Your task to perform on an android device: There is something missing in the Increase Productivity document and I want to add my favorite motivational quote in this document, so edit this document and add this quote "The only thing that is constant is change" in the Word app.
Image 0: 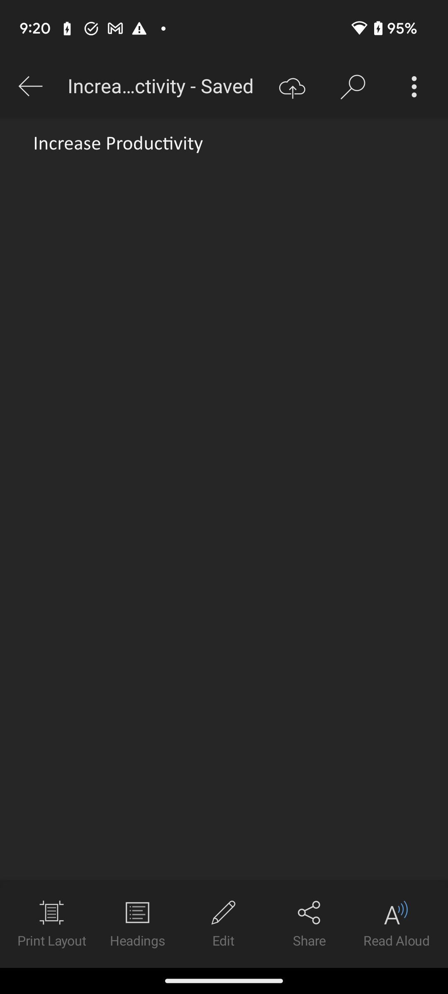
Click on the Edit tab at the bottom of the screen to edit this document.
Step 0: click (223, 924)
Image 1: 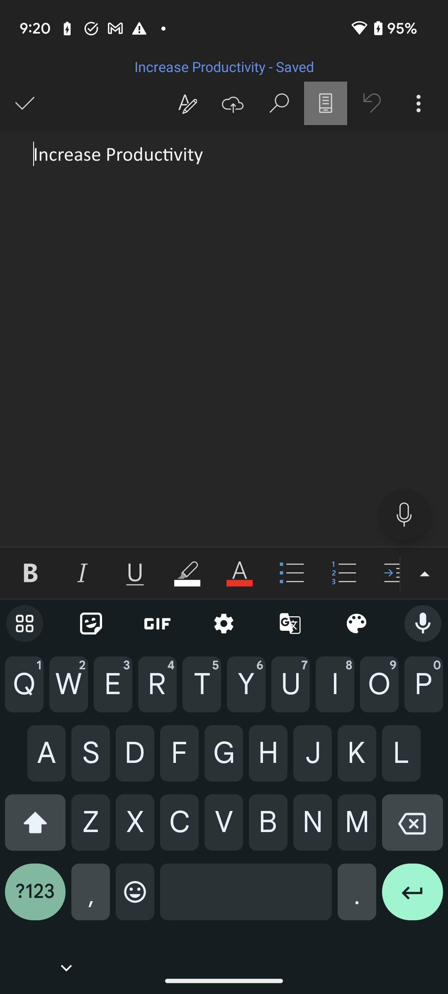
Click on the end of the word to start a new line in this document.
Step 1: click (226, 157)
Image 2: 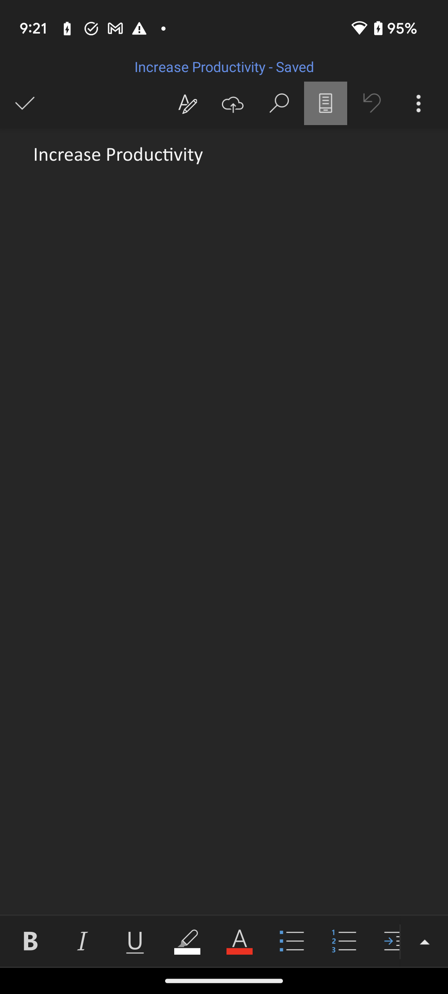
Click on the end of the word to start a new line in this document.
Step 2: click (226, 157)
Image 3: 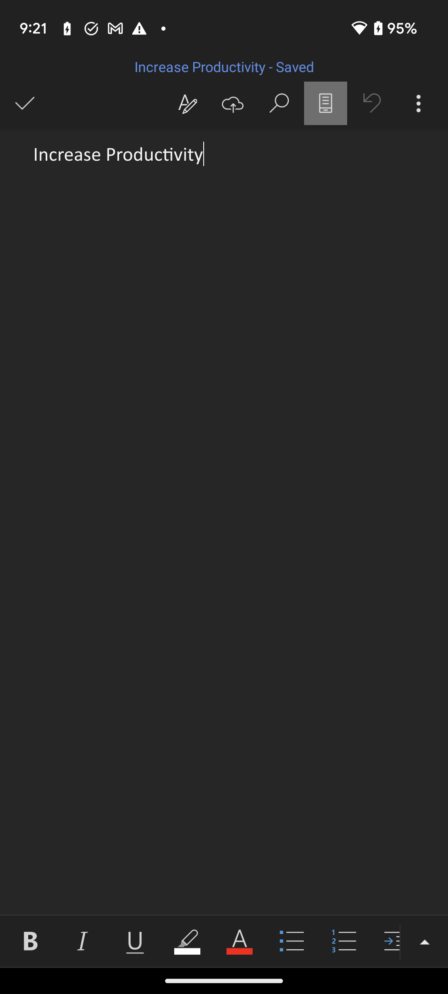
Click on the end of the word to start a new line in this document.
Step 3: wait
Image 4: 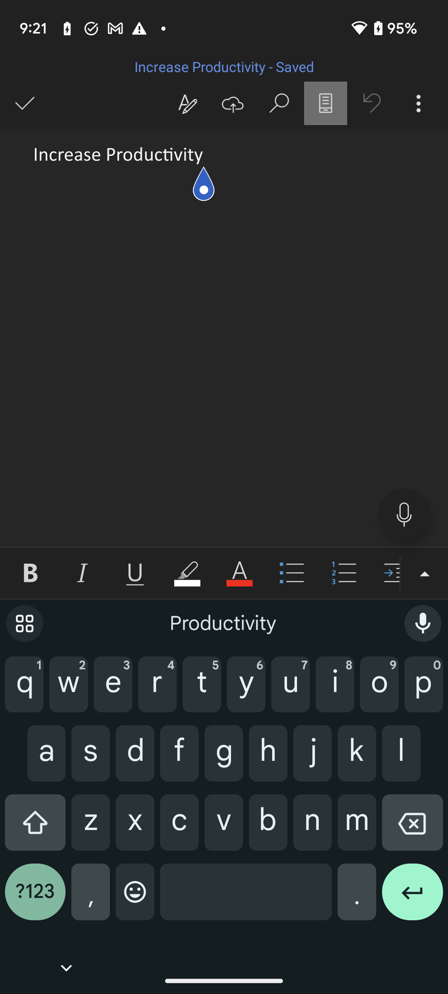
Click on the enter button icon at the bottom right corner of the screen to start a new line.
Step 4: click (412, 898)
Image 5: 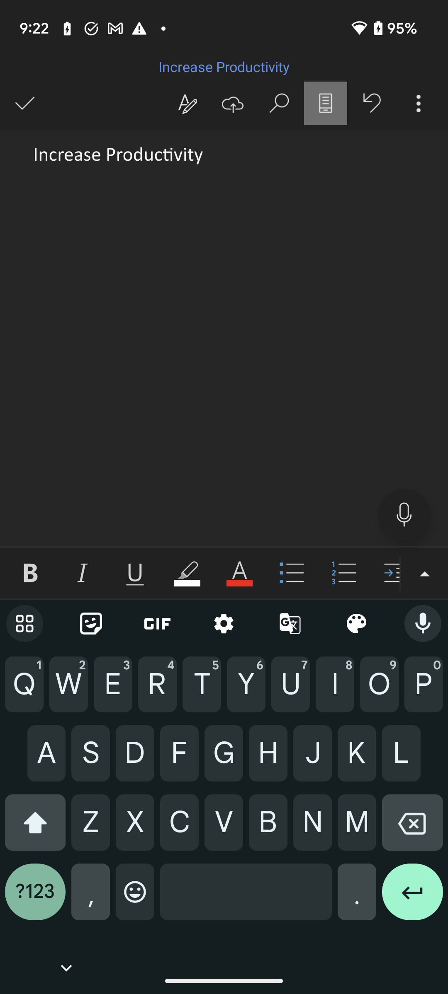
Type The only thing that is constant is change in this document.
Step 5: type "The only thing that is constant is change"
Image 6: 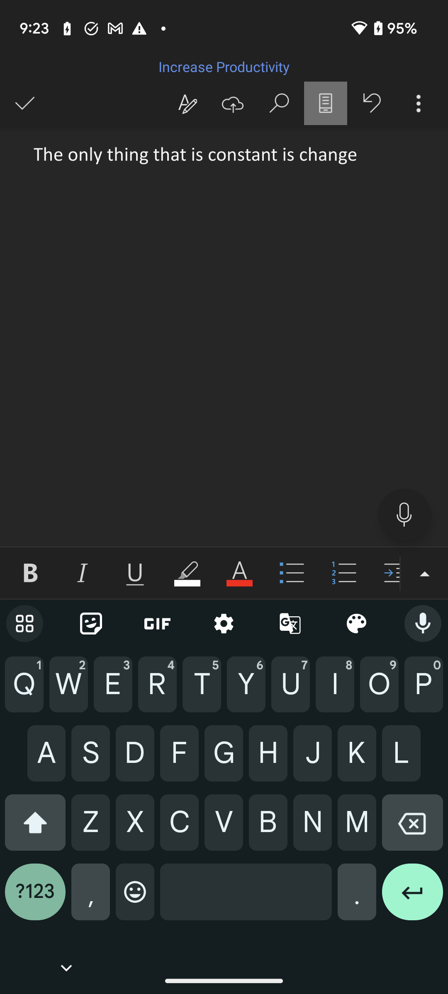
Click on the right tick button at the top left corner of the screen to save the changes.
Step 6: click (24, 103)